Your task to perform on an android device: I want the JRR Tolkien book file to be available as an offline file when I don't have an internet connection, so I will read it without any problems
Image 0: 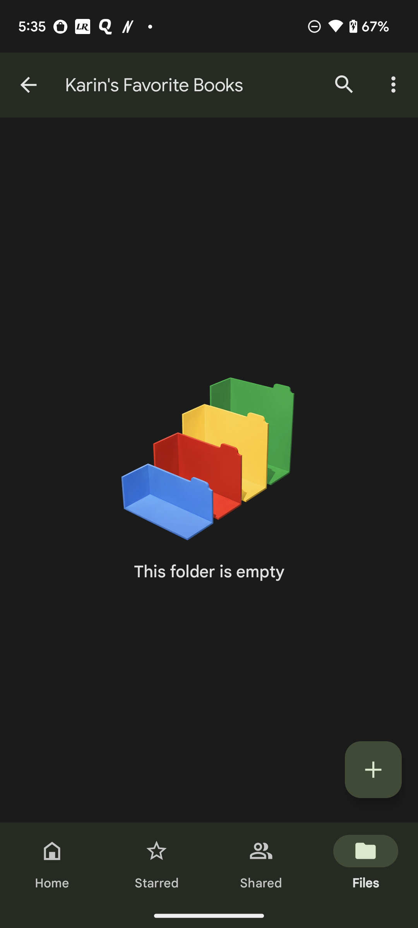
Go back to the screen
Step 0: press back button
Image 1: 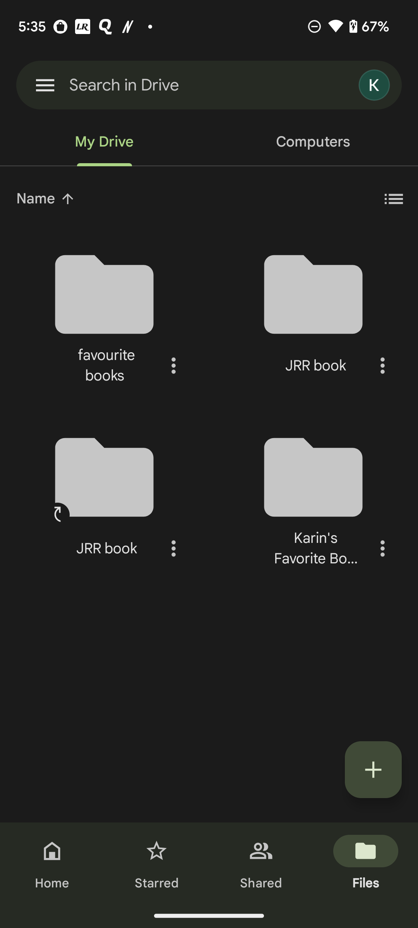
Click on the JRR Book folder 
Step 1: click (314, 312)
Image 2: 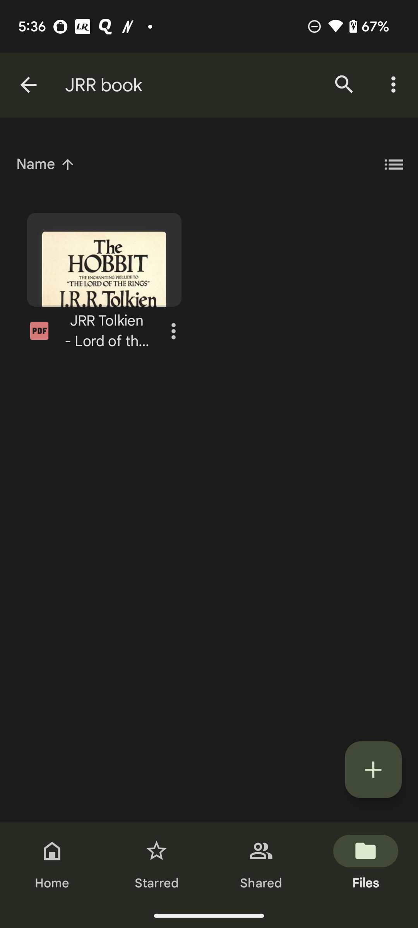
Click on the three dots icon of the JRR tolkein file 
Step 2: click (173, 331)
Image 3: 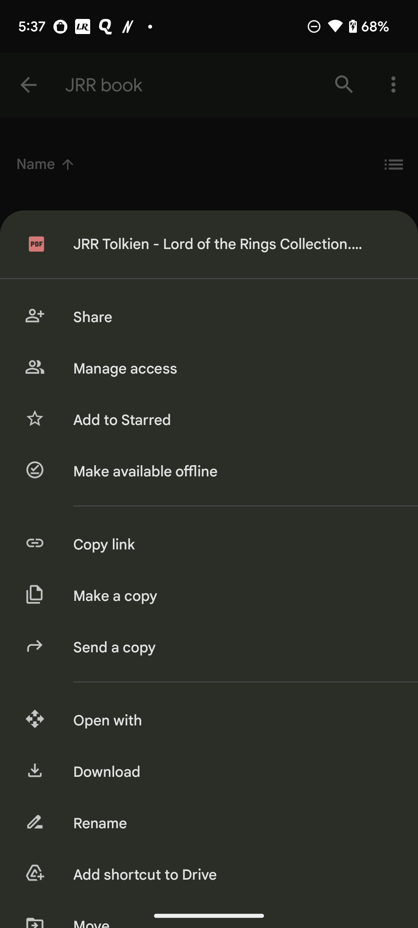
Click on the Make available offline option
Step 3: click (233, 471)